Your task to perform on an android device: My friend told me if the Yerma book is available then please share it with me . Share this book to my friend Rick Weinstein to his mail id rick.weinstein@dayrep.com from gmail in the eBay app
Image 0: 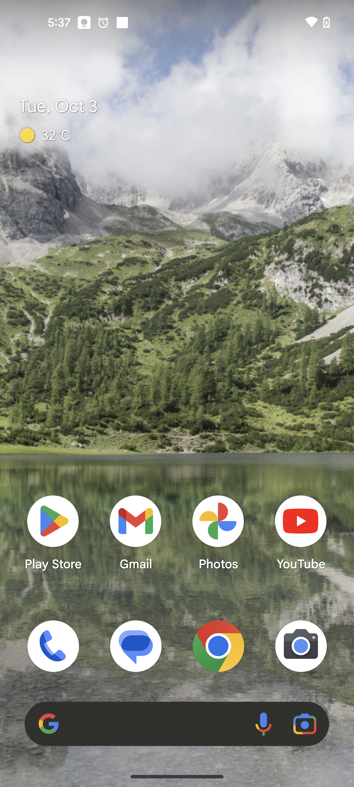
Open the eBay app
Step 0: open app "eBay"
Image 1: 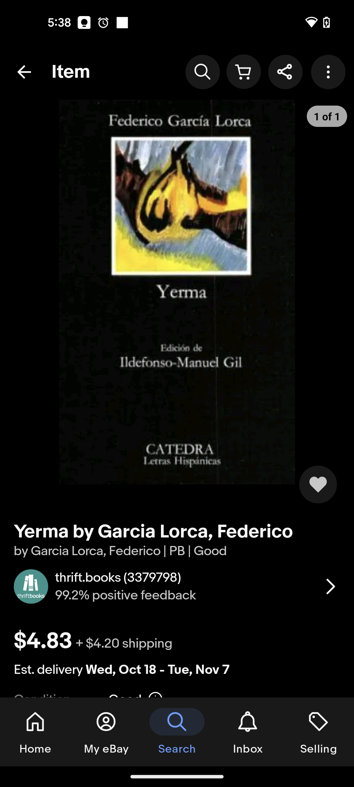
Click on the Share button at the top right of the screen
Step 1: click (285, 71)
Image 2: 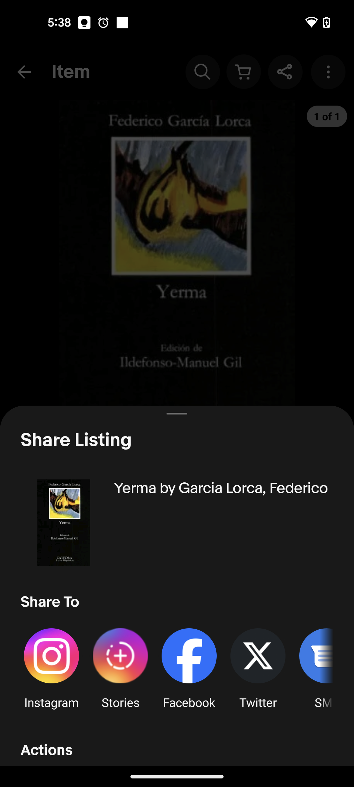
Swipe up Share Listing bar to find more share option
Step 2: scroll down
Image 3: 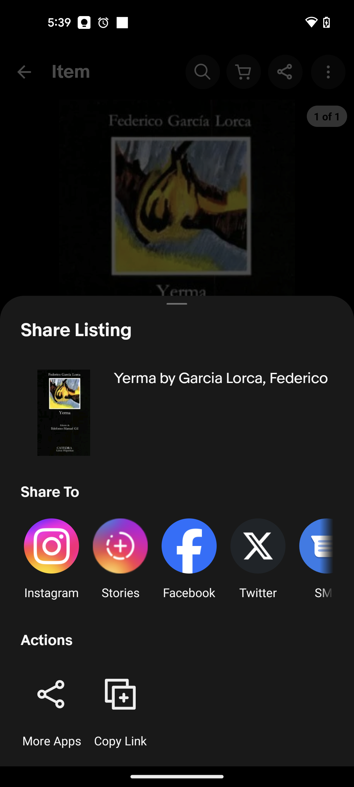
Click on the Share icon at the bottom left of the screen
Step 3: click (51, 694)
Image 4: 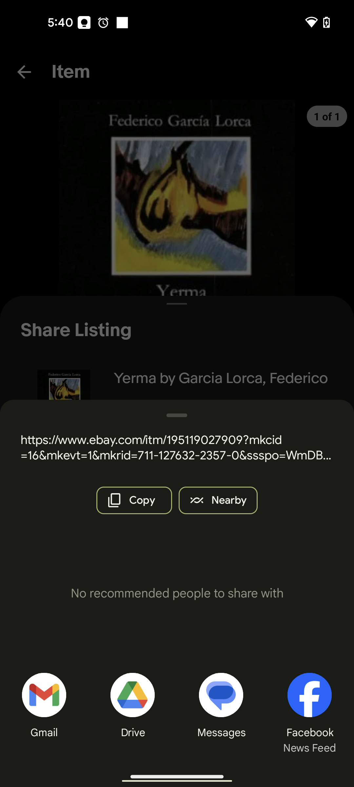
Click on the Gmail icon at the bottom left of the screen
Step 4: click (44, 695)
Image 5: 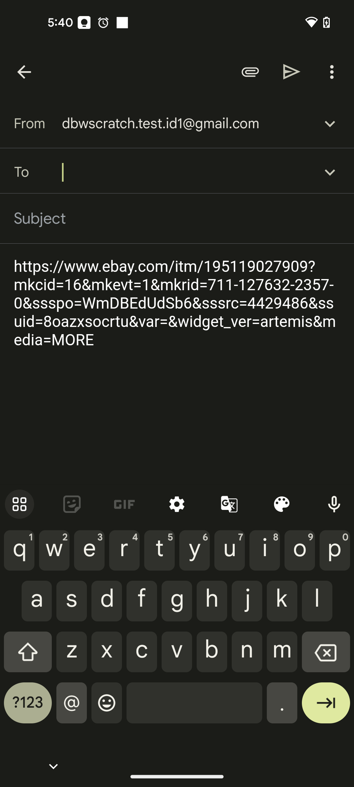
Type rick.weinstein@dayrep.com
Step 5: type "rick.weinstein@dayrep.com"
Image 6: 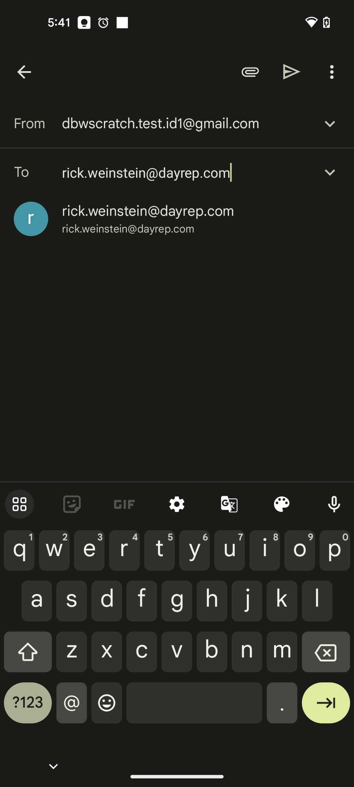
Click on the suggested mail id
Step 6: click (148, 211)
Image 7: 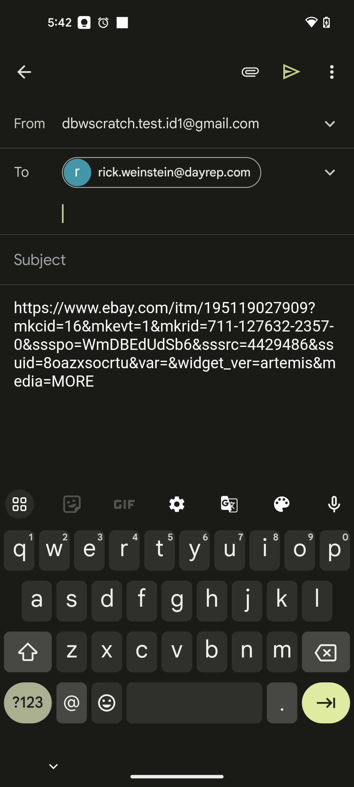
Click on the send icon at the top right of the screen
Step 7: click (292, 71)